Your task to perform on an android device: Read the step-by-step instructions for the spinach & sun-Dried Tomato sweet potato recipe.
Image 1: 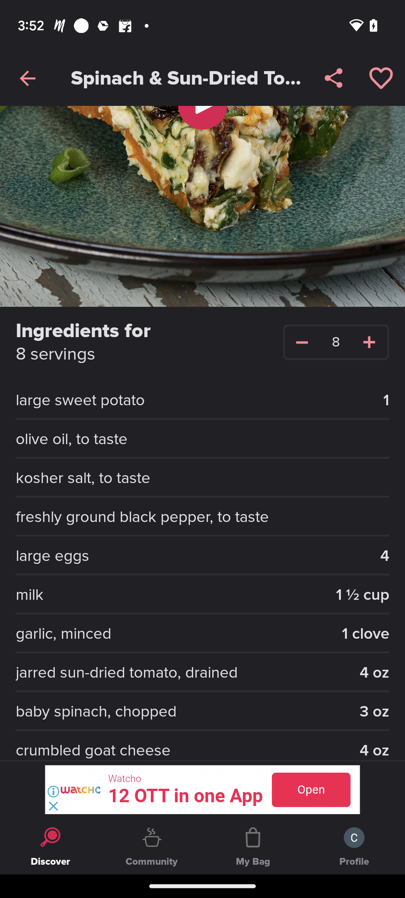
Scroll up to Read the step-by-step instructions for the recipe.
Step 1: scroll down
Image 2: 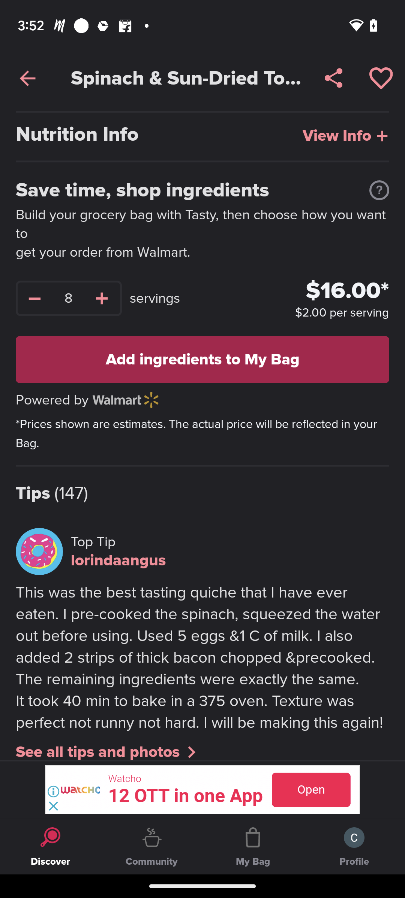
Scroll up to Read the step-by-step instructions for the recipe.
Step 2: scroll down
Image 4: 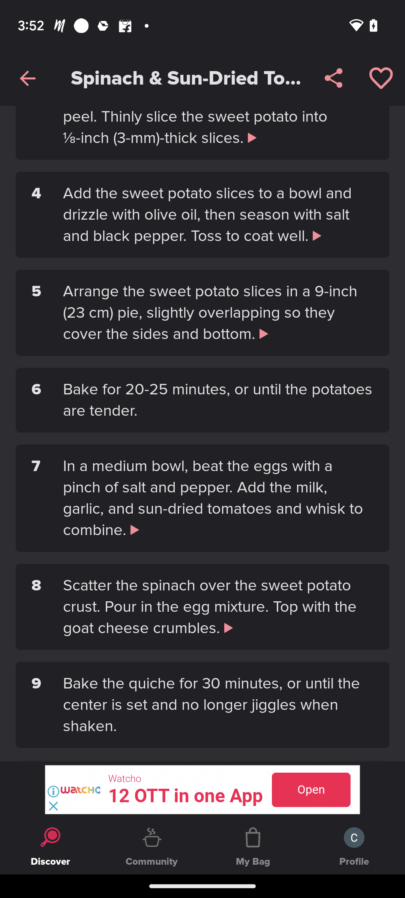
Scroll up to Read the step-by-step instructions for the recipe.
Step 4: scroll down